Your task to perform on an android device: It seems great from the profile, but I want to reach as soon as possible, so I want to check the information for the third train at 9:29 am.
Image 0: 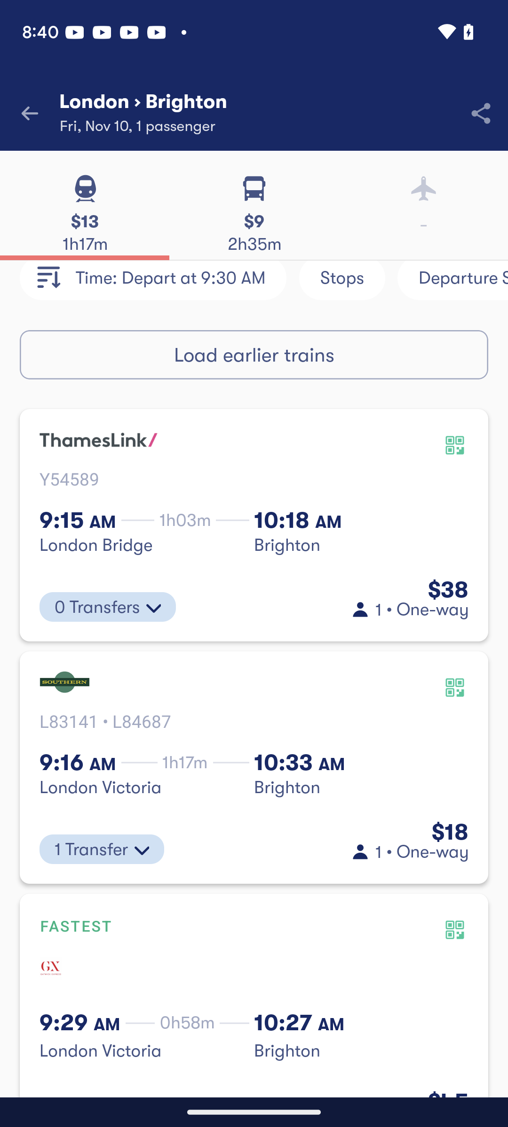
Click on the third recent search
Step 0: click (240, 933)